Your task to perform on an android device: Add a  sized 10 KALENJI women's breathable jogging  / running trousers Dry- white  to cart on  DECATHLON app
Image 0: 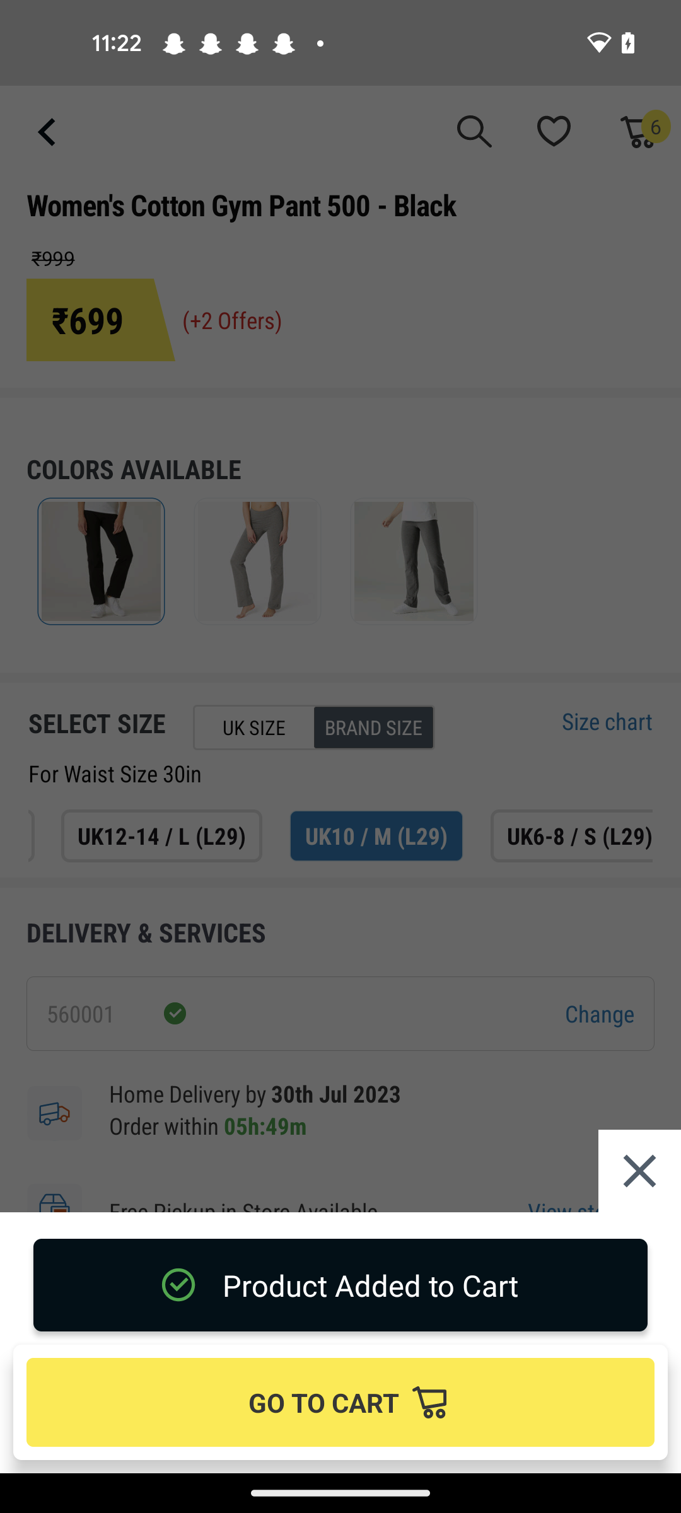
Go back to previous page 
Step 0: press back button
Image 1: 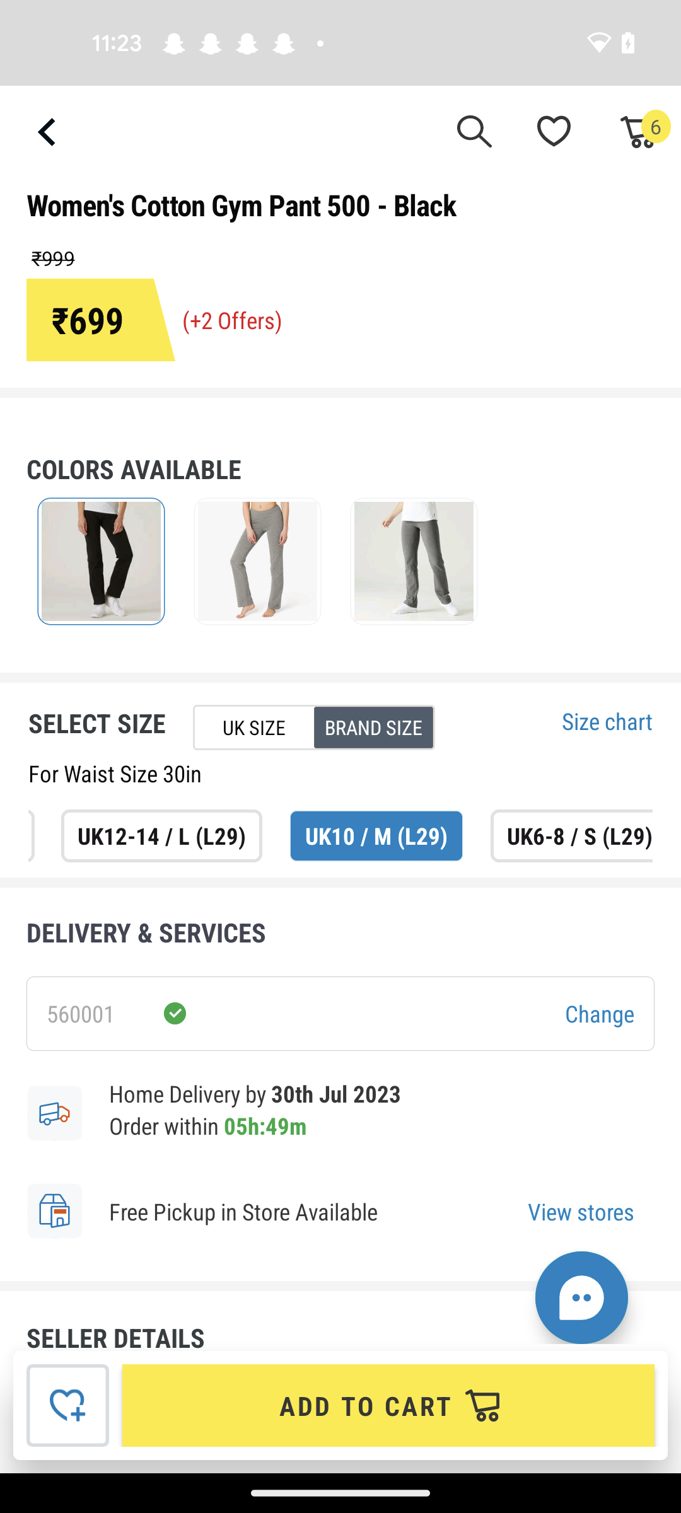
Go back to previous page 
Step 1: press back button
Image 2: 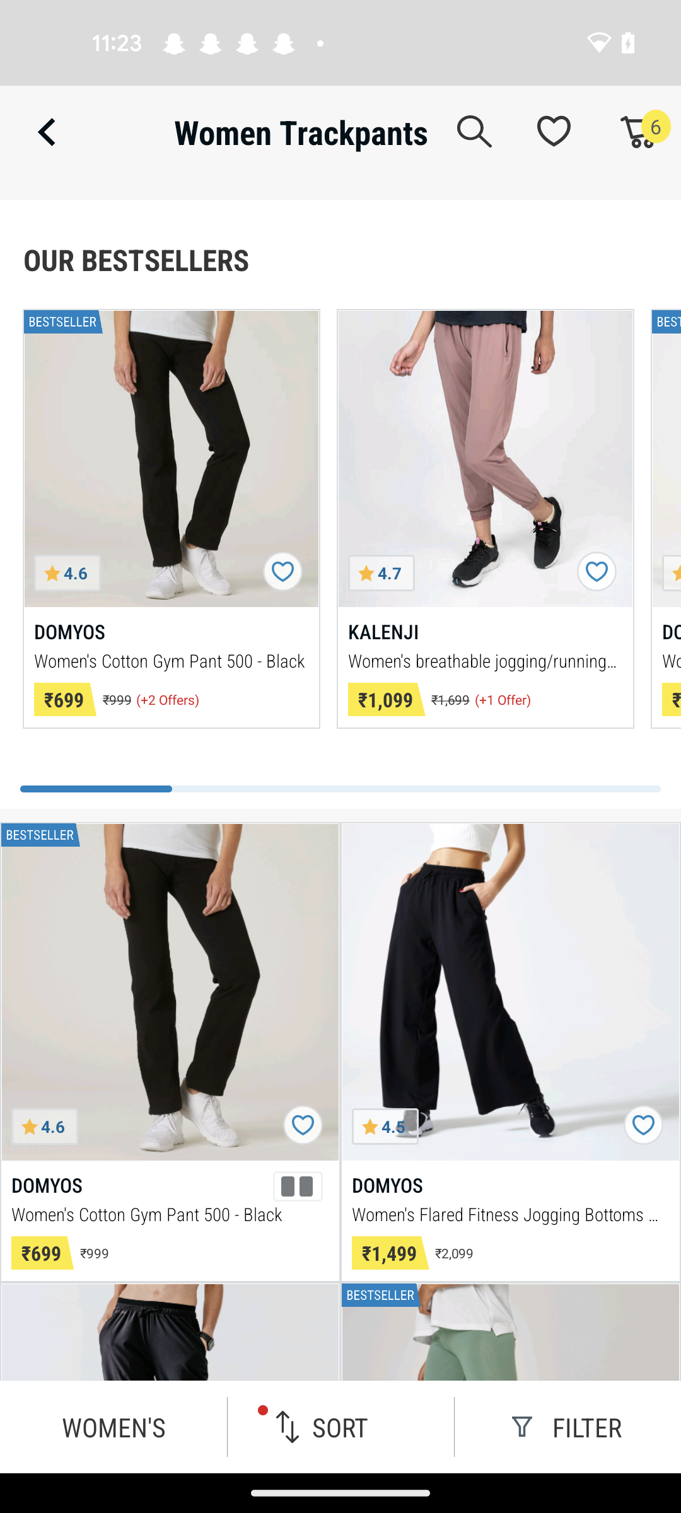
Click on the  KALENJI women's breathable jogging / running trousers Dry- white option
Step 2: click (486, 459)
Image 3: 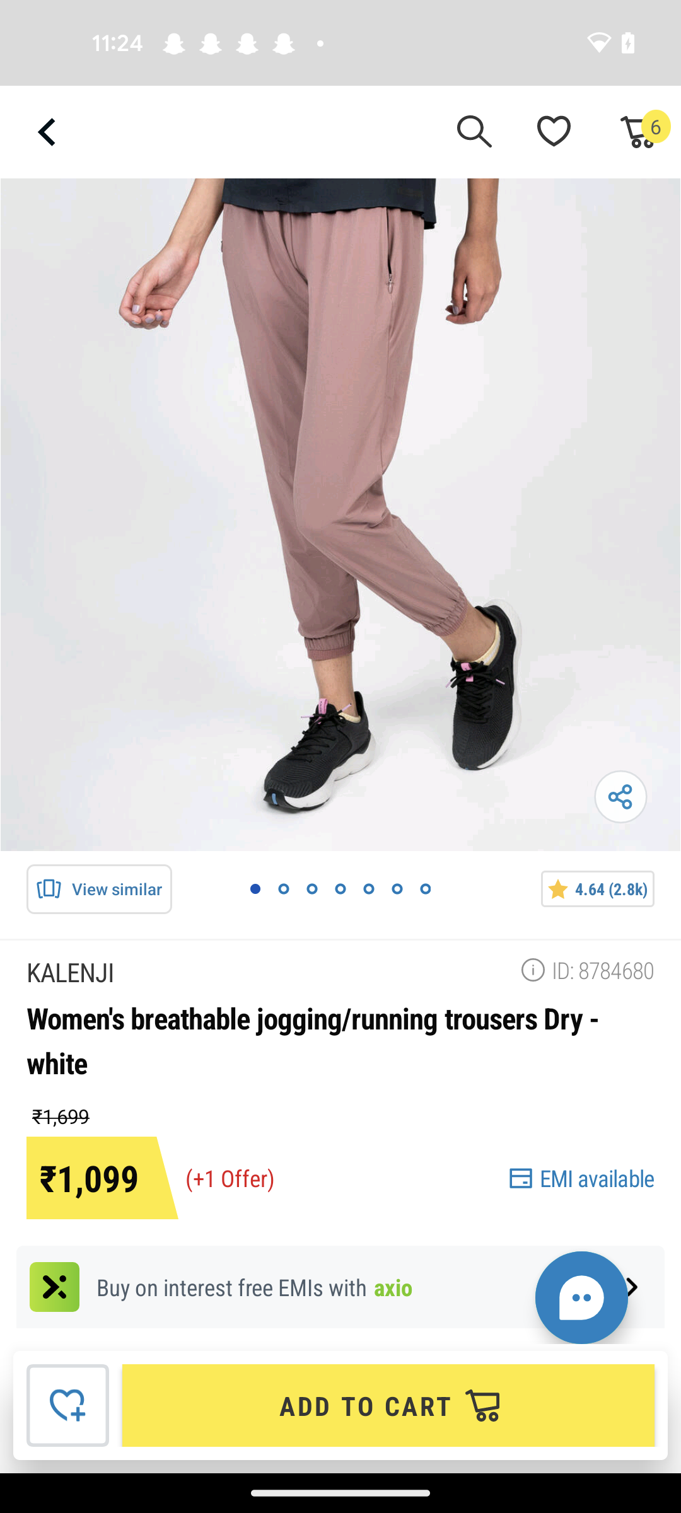
Swipe up
Step 3: scroll down
Image 4: 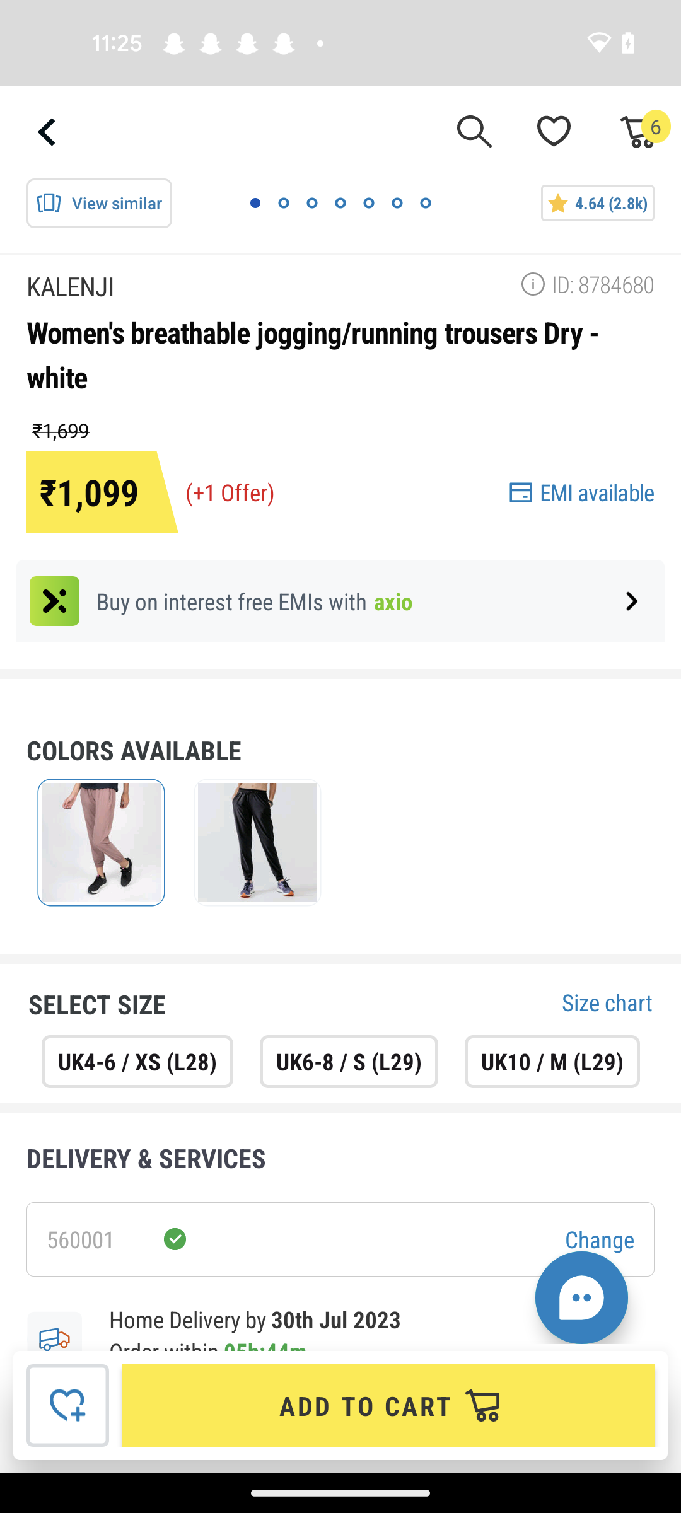
Click on the Uk10/M(29)
Step 4: click (552, 1062)
Image 5: 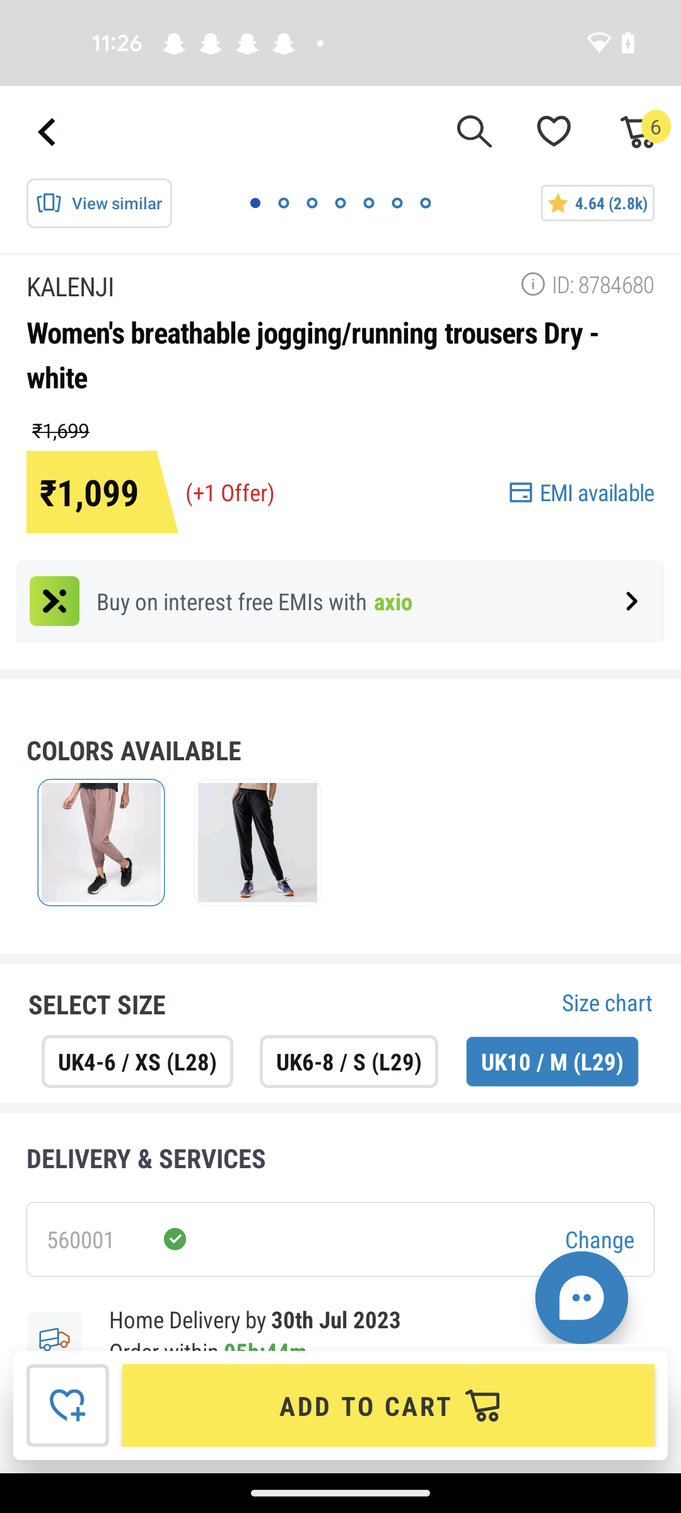
Click on the Add to cart tab
Step 5: click (388, 1405)